Your task to perform on an android device: I scheduled a meeting with my client tomorrow afternoon. But he met with me today and the deal was done. Move the reminder with the title of the Afternoon meeting to complete. 
Image 0: 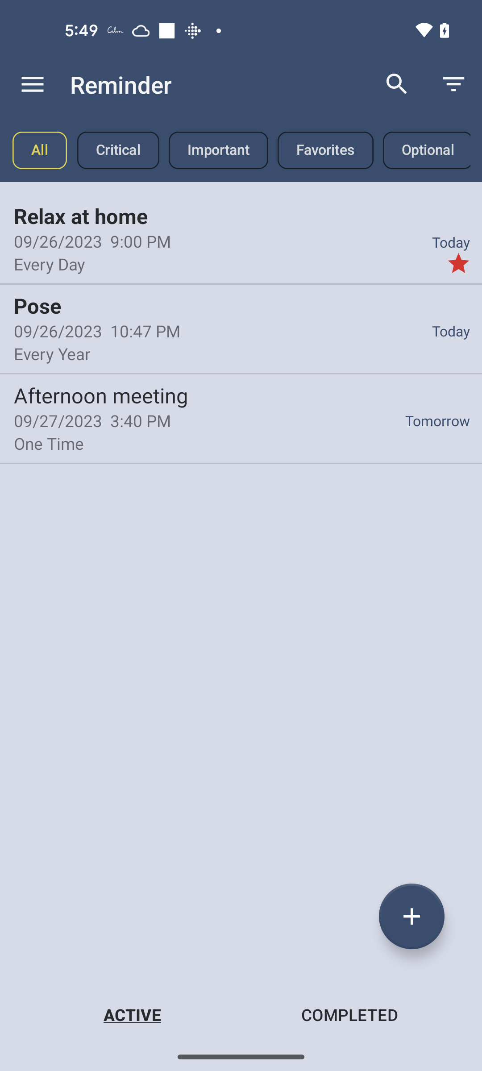
Click on the reminder with the title of  Afternoon meeting 
Step 0: click (97, 395)
Image 1: 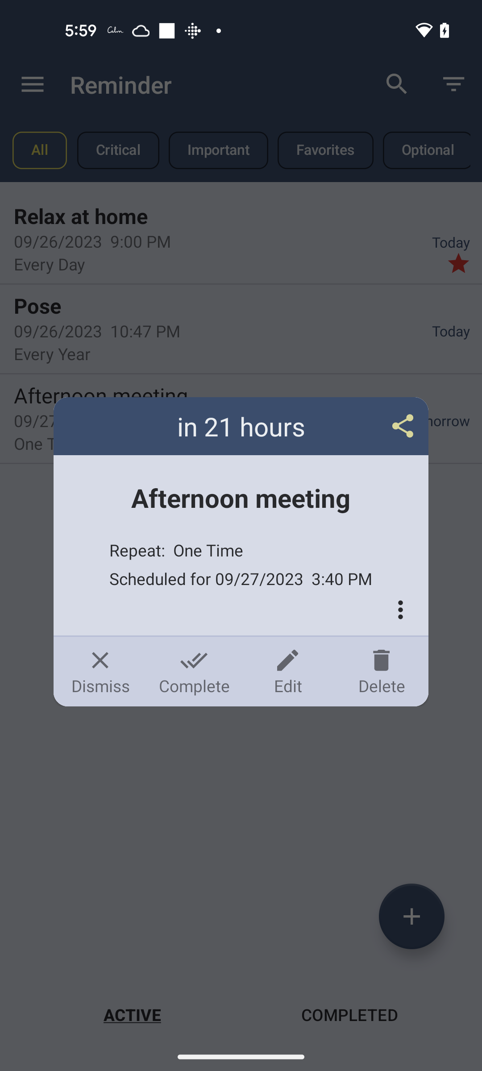
Click on the Complete 
Step 1: click (194, 671)